Your task to perform on an android device: I don't have a hammer in my tool kit, and I need them for my projects, so I decided to buy a hammer from the Visko brand, so search for the Visko hammer in the Shopclues app.
Image 0: 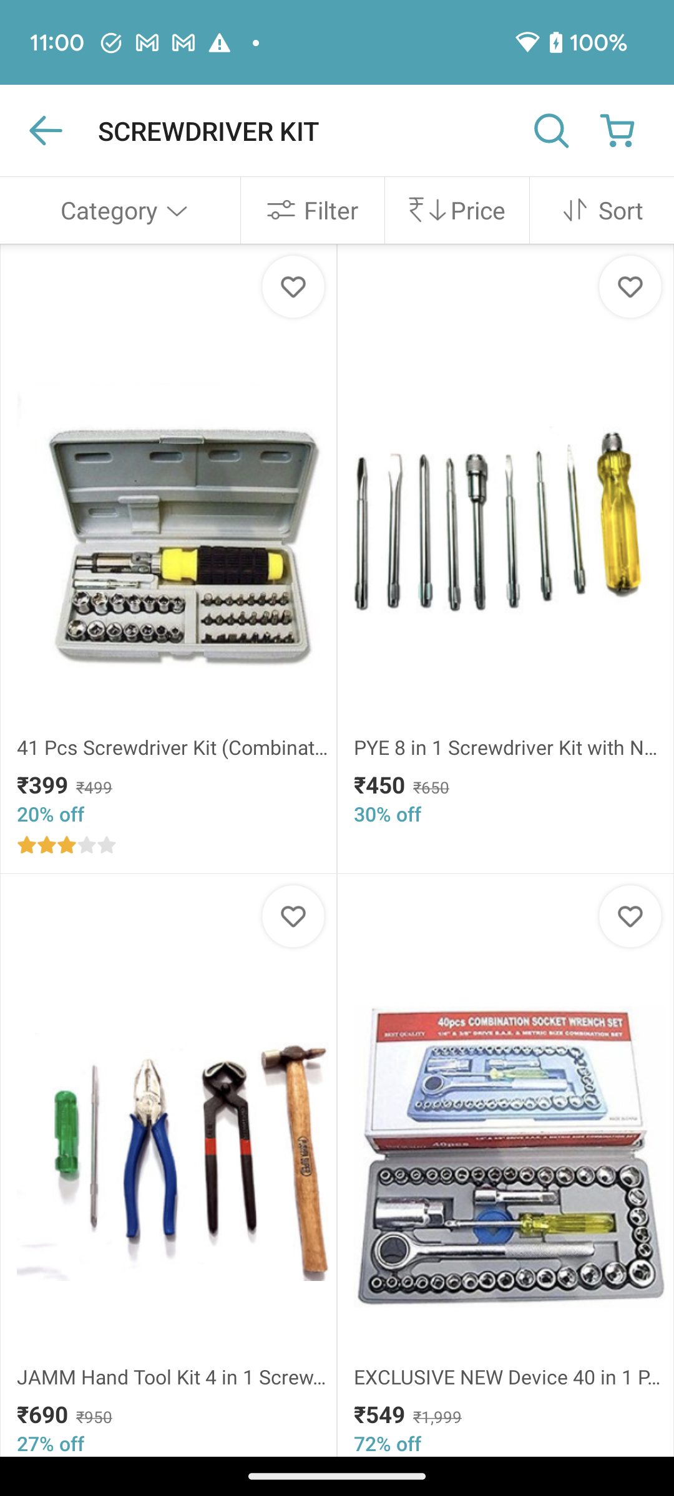
Click on the search icon at the top right corner of the screen to search for the hammer.
Step 0: click (550, 130)
Image 1: 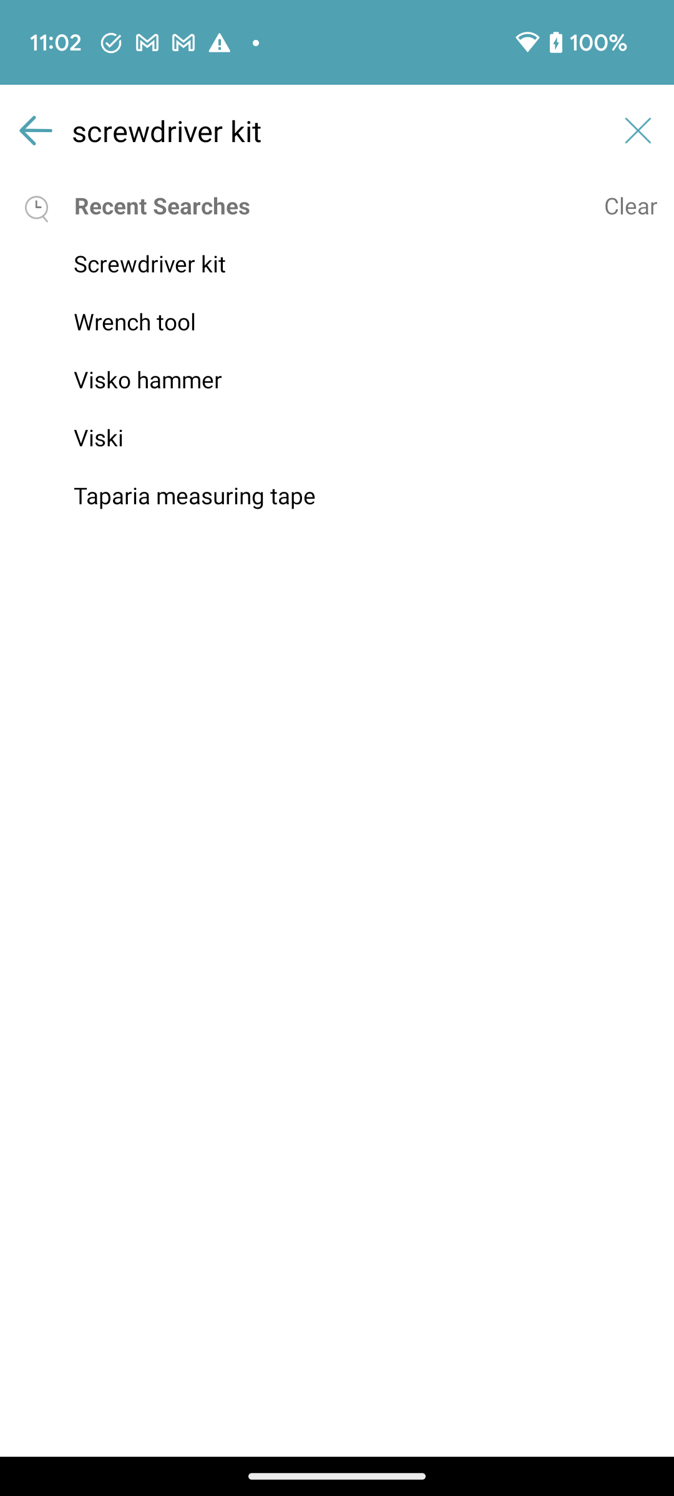
Click on the cross icon of the search bar to clear the search bar.
Step 1: click (637, 130)
Image 2: 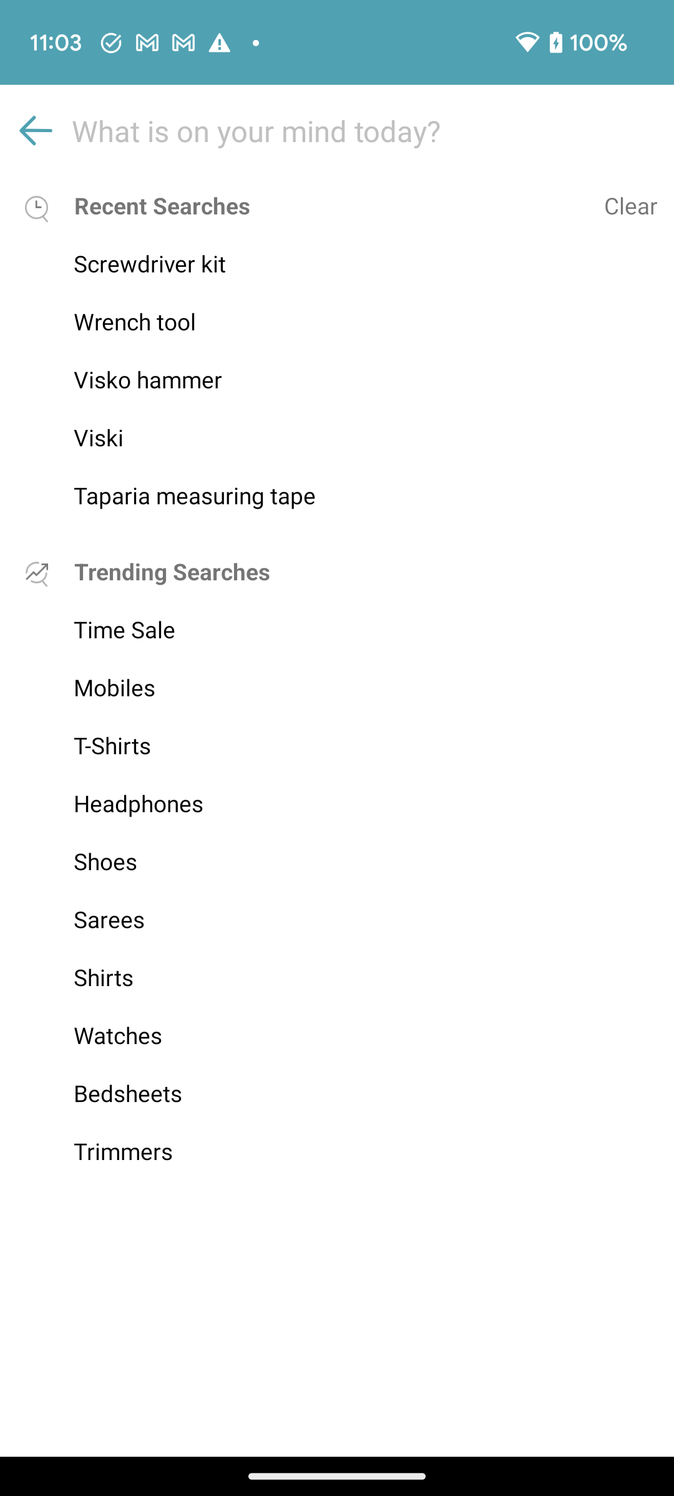
Click on the search bar to search for the hammer.
Step 2: click (336, 130)
Image 3: 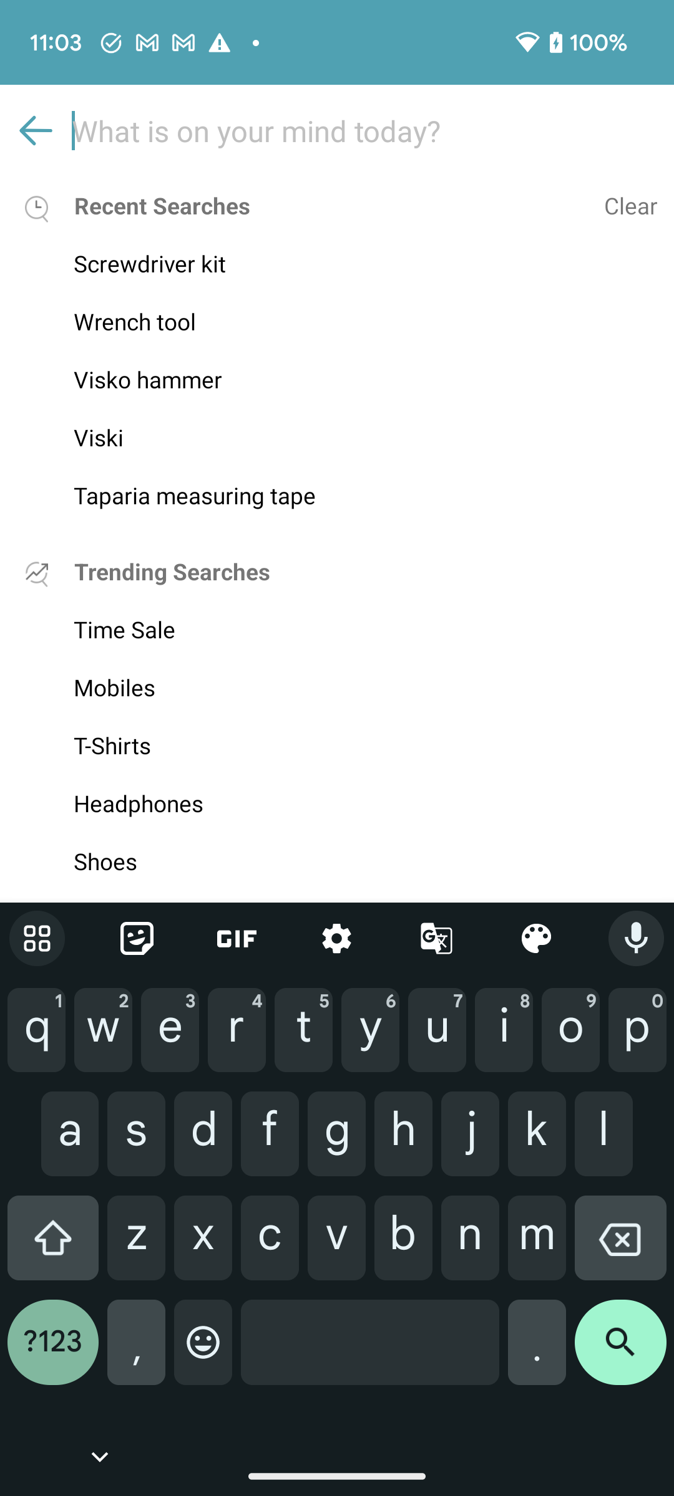
Type Visko Hammer in the search bar.
Step 3: type "Visko Hammer"
Image 4: 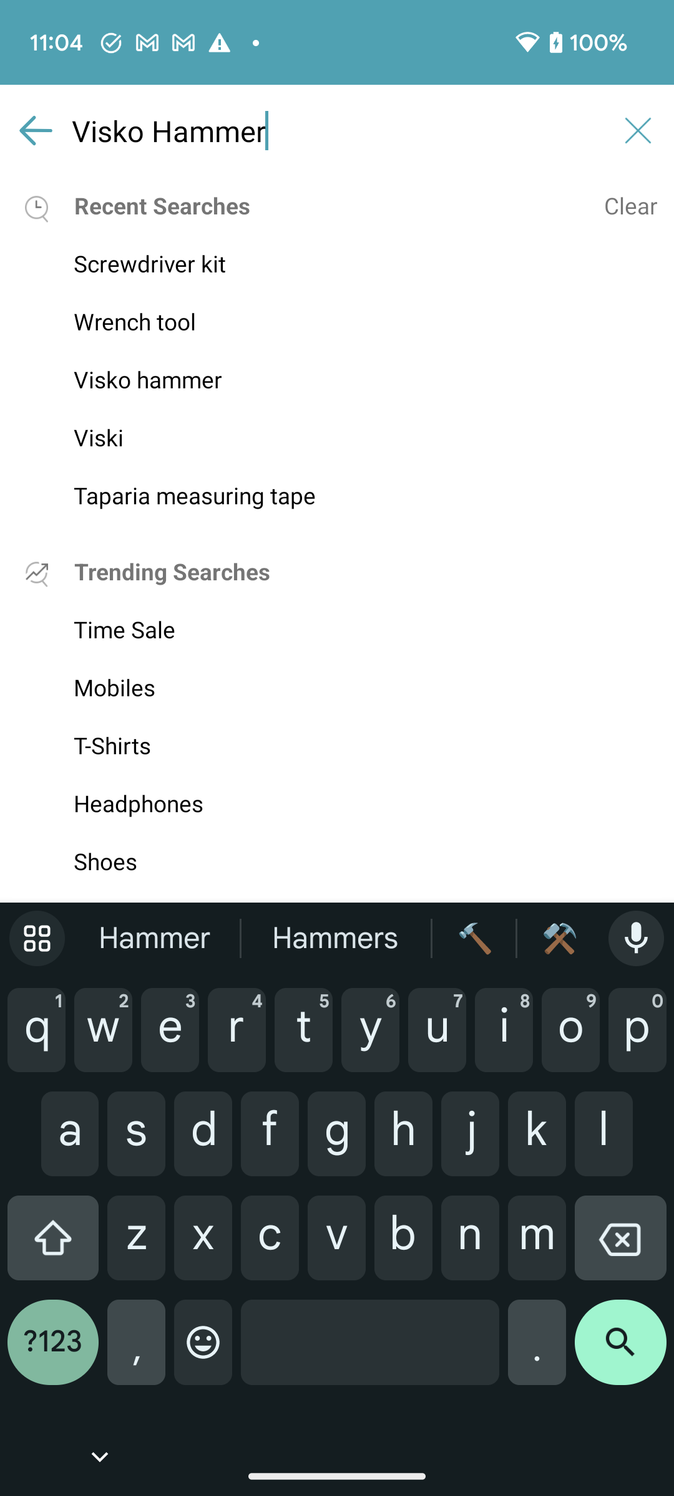
Click on the search icon at the bottom right corner of the screen to view the search result.
Step 4: click (620, 1352)